Your task to perform on an android device: In the Clock app, snooze the alarm.
Image 1: 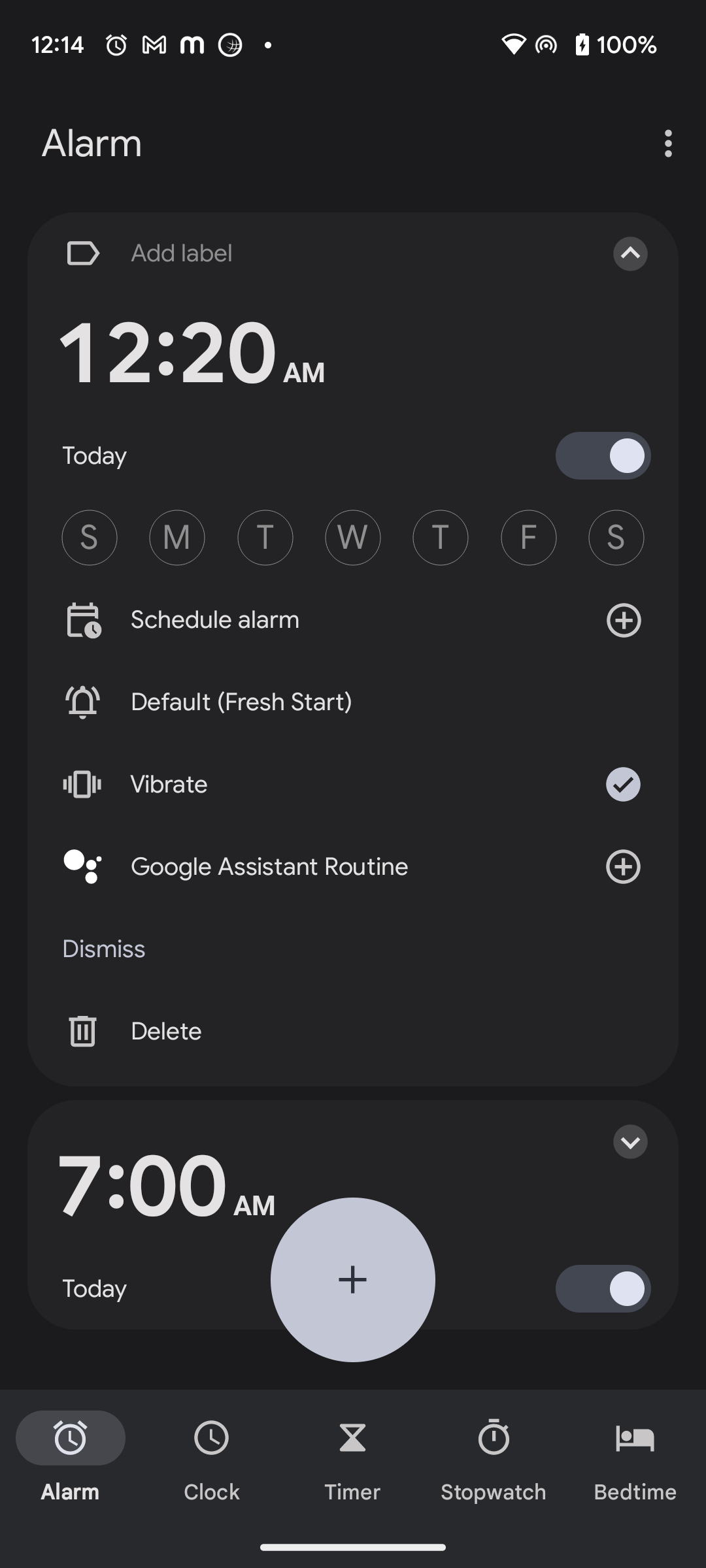
Click on the snooze button on the alarm notification
Step 1: wait
Image 2: 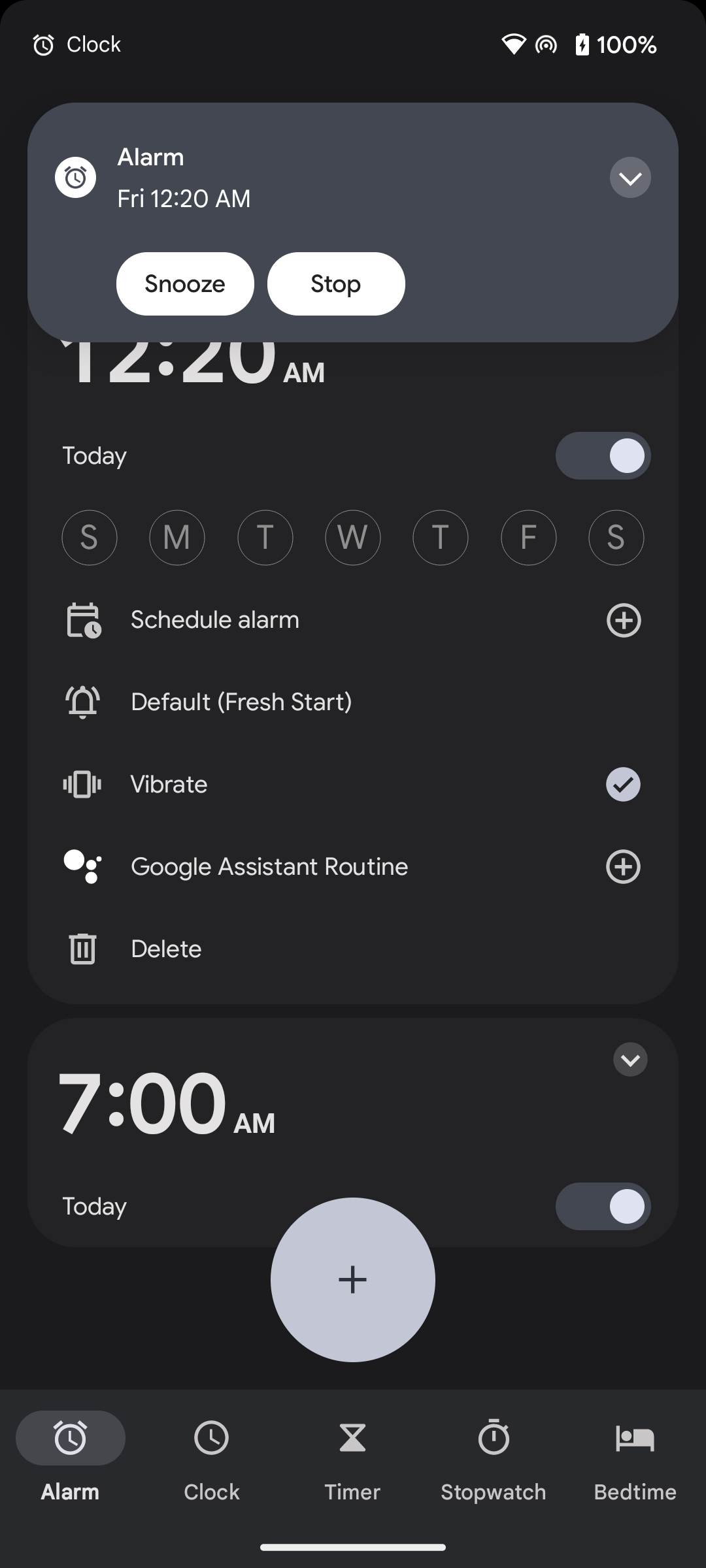
Click on the snooze button on the alarm notification
Step 2: click (185, 284)